Your task to perform on an android device: I am satisfied with the product. Add CP Plus CCTV to the cart in the Flipkart app.
Image 0: 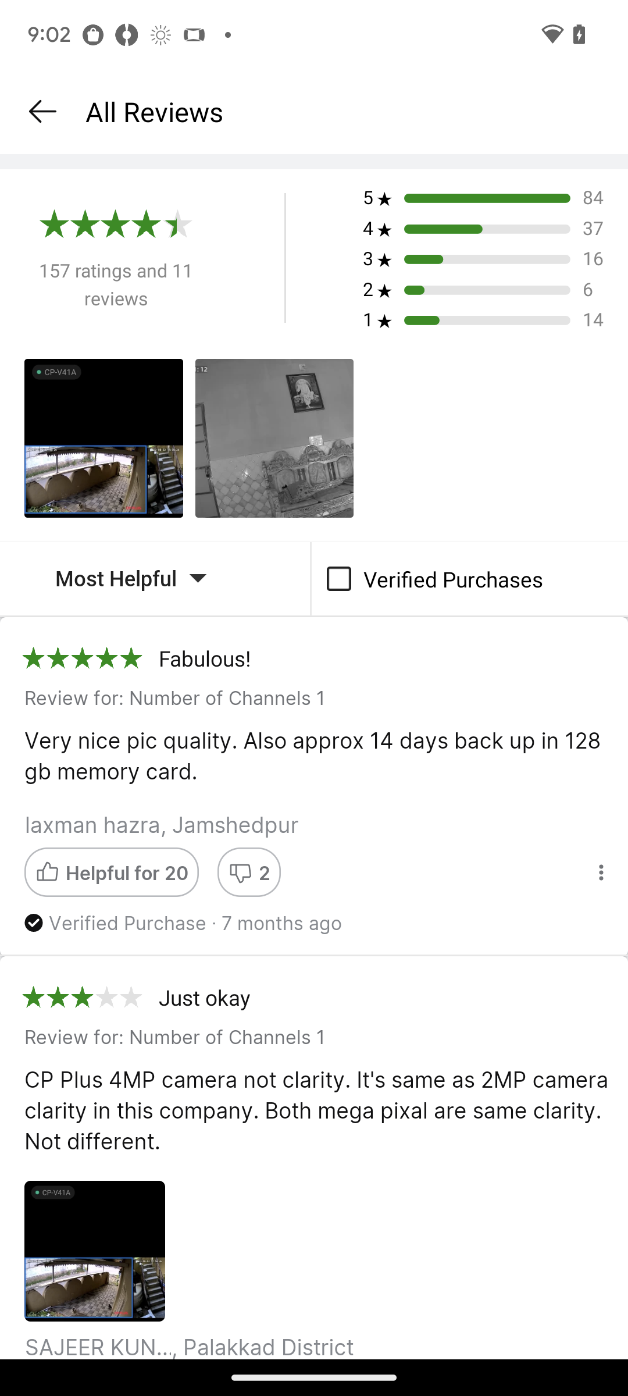
Click on the arrow button at the top left.
Step 0: click (42, 111)
Image 1: 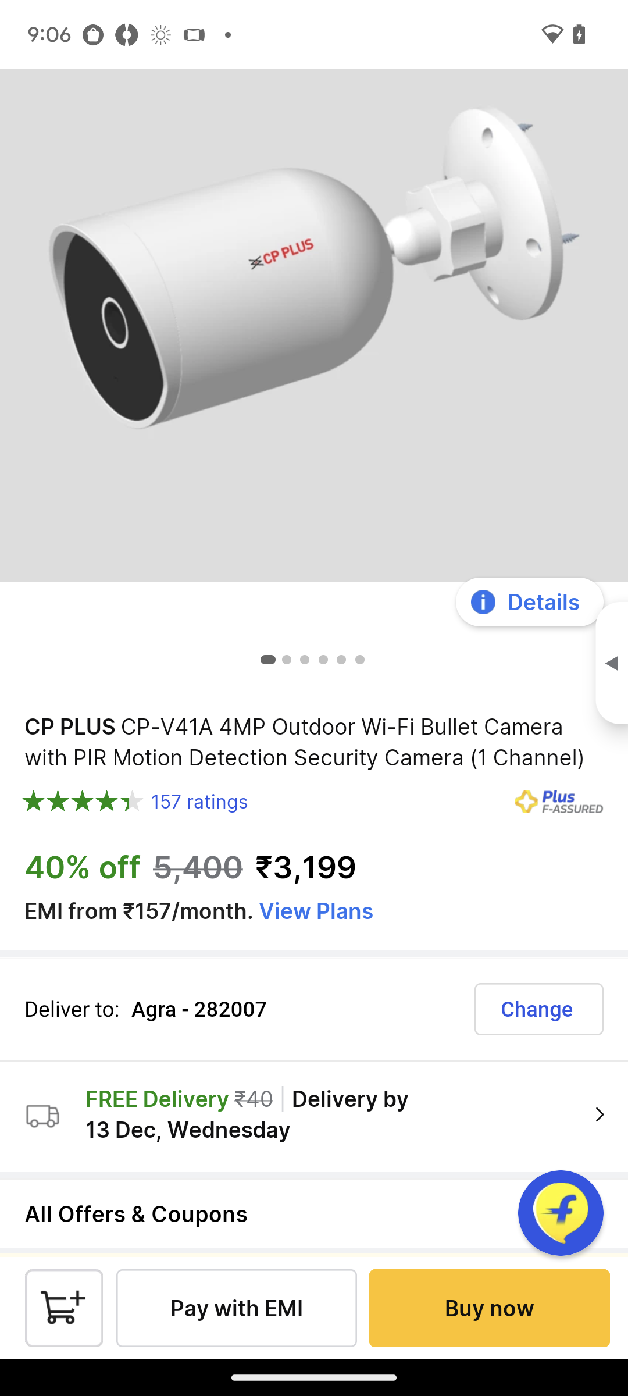
Click on the cart icon.
Step 1: click (63, 1308)